Your task to perform on an android device: I want to use Gmail to send the Amsterdam file to my friend karin.iversen@example.com.
Image 0: 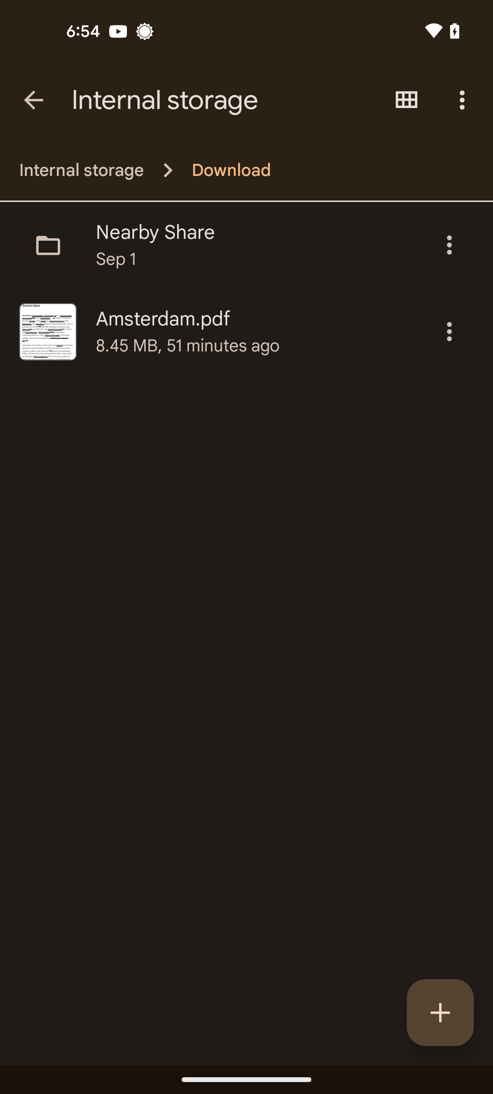
Tap on the three dots icon of Amsterdam file
Step 0: click (449, 331)
Image 1: 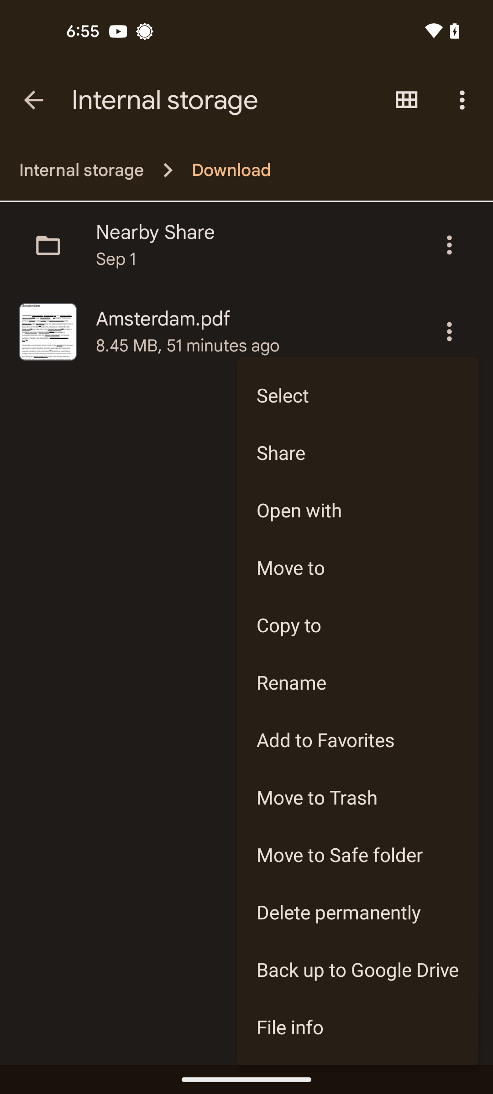
Tap on the share option
Step 1: click (357, 452)
Image 2: 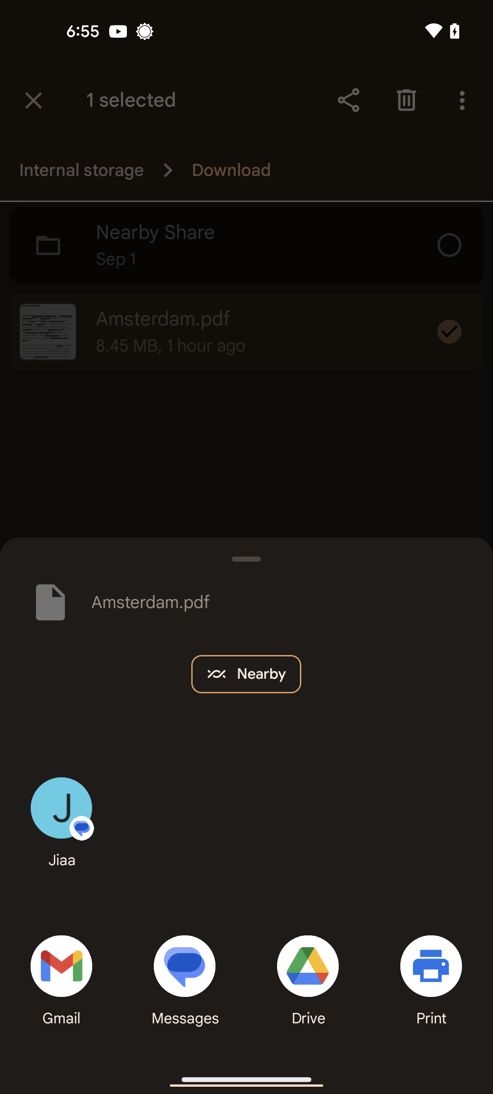
Select the gmail option at the bottom left corner of the screen
Step 2: click (61, 966)
Image 3: 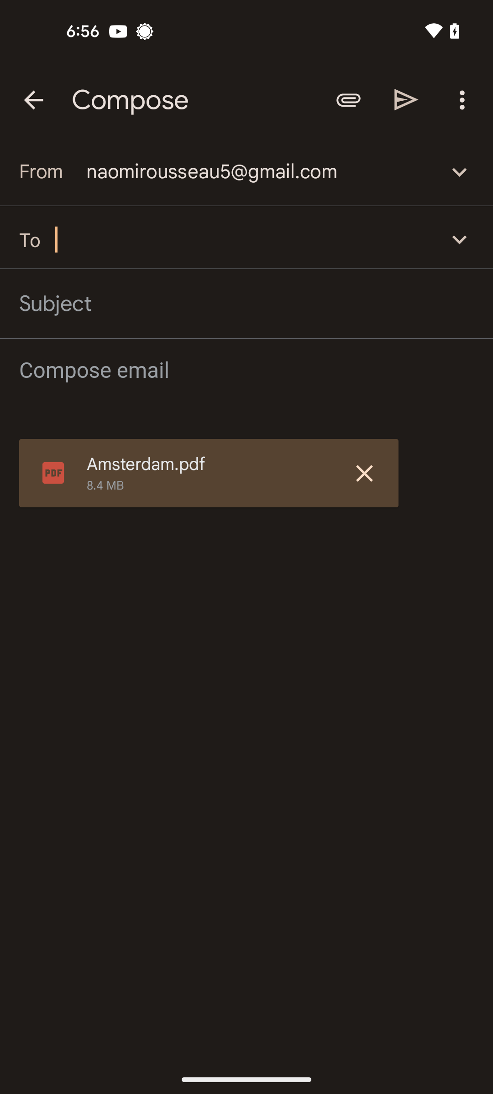
Search for karin.iversen@example.com.
Step 3: type "karin.iversen@example.com"
Image 4: 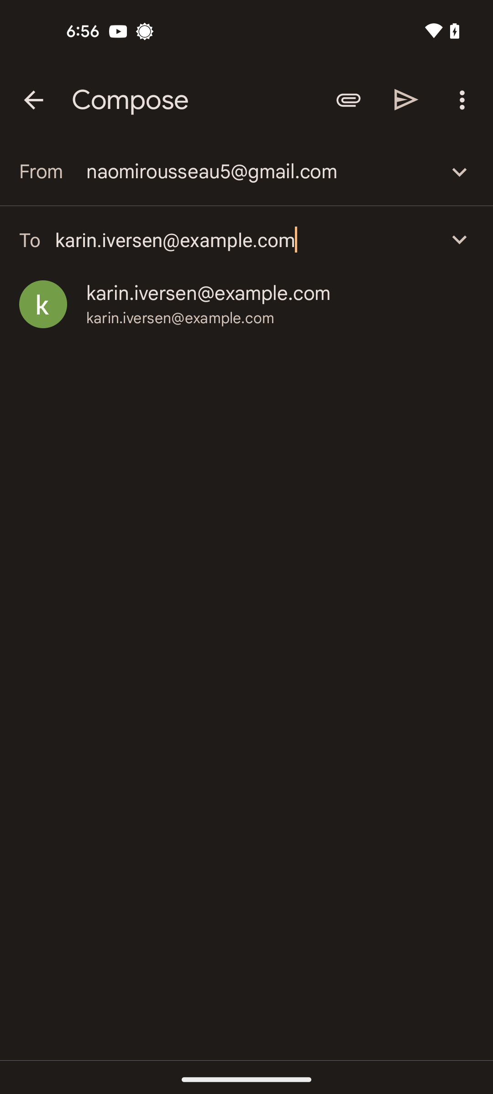
Tap on the send icon at the top right corner of the screen
Step 4: click (406, 99)